Your task to perform on an android device: The PUSH-UPS exercises are hard to do. Skip this workout and go to the next workout
Image 0: 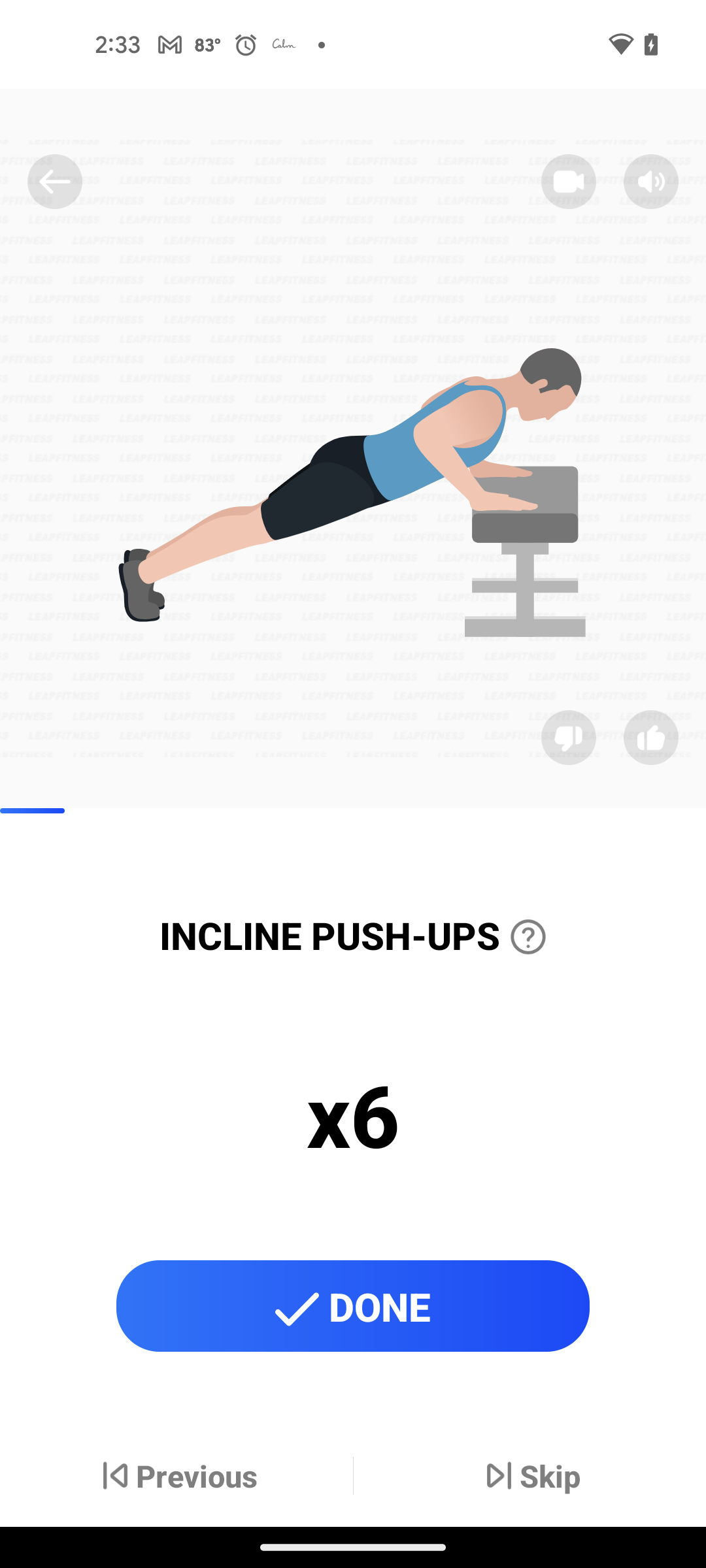
Click on the Skip button at the bottom right of the screen
Step 0: click (529, 1475)